Your task to perform on an android device: Browse for a king size bed on the etsy app since I intend to purchase a new bed for my room.
Image 0: 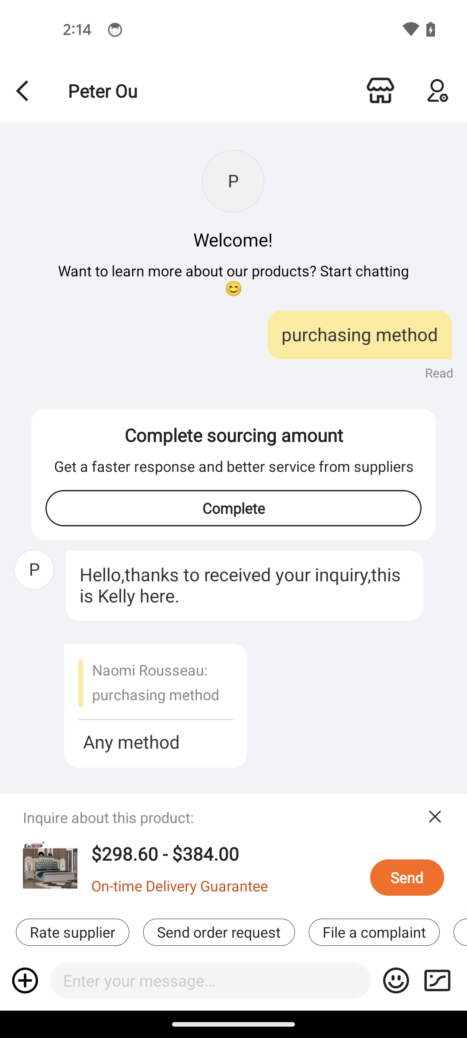
Open the etsy app
Step 0: open app "Etsy"
Image 1: 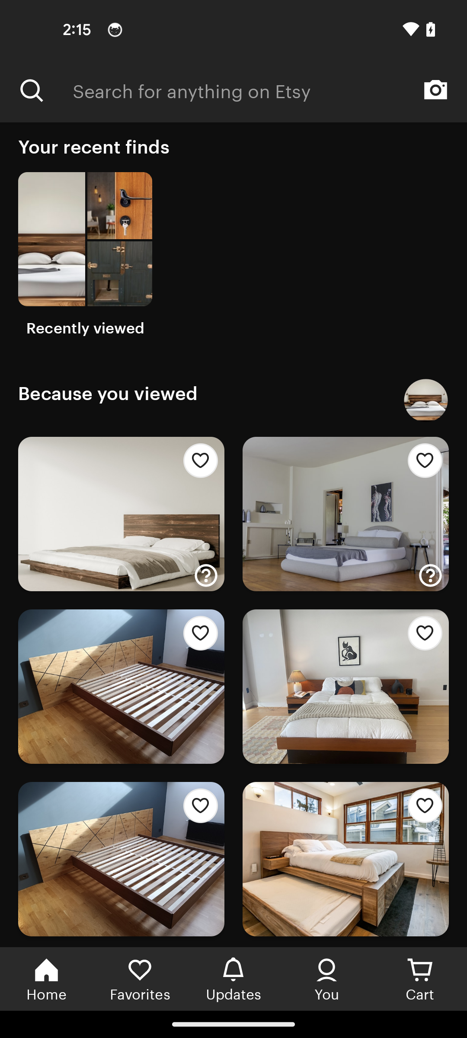
Tap on the search bar at the top of the screen
Step 1: click (270, 90)
Image 2: 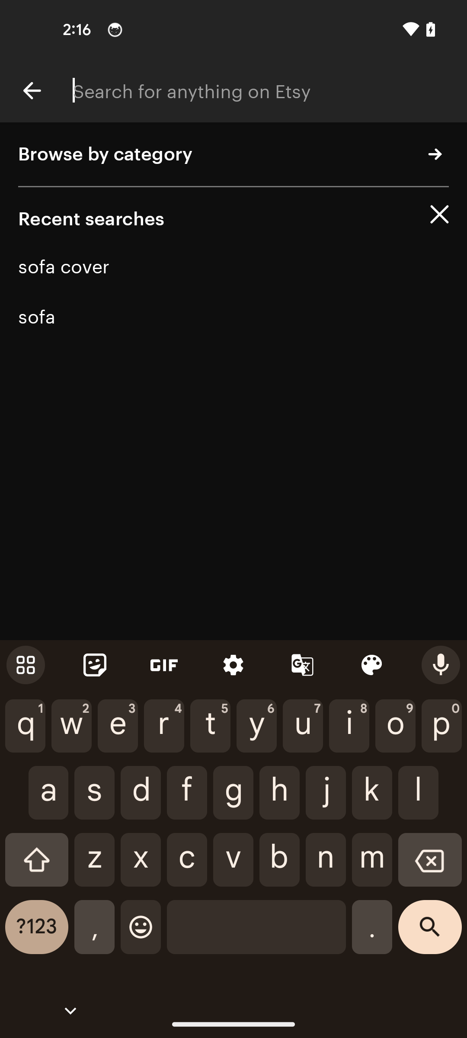
Search for a king size bed
Step 2: type "king size bed"